Your task to perform on an android device:  I want to view the recipe for Welsh Cakes in the kitchen stories app.
Image 0: 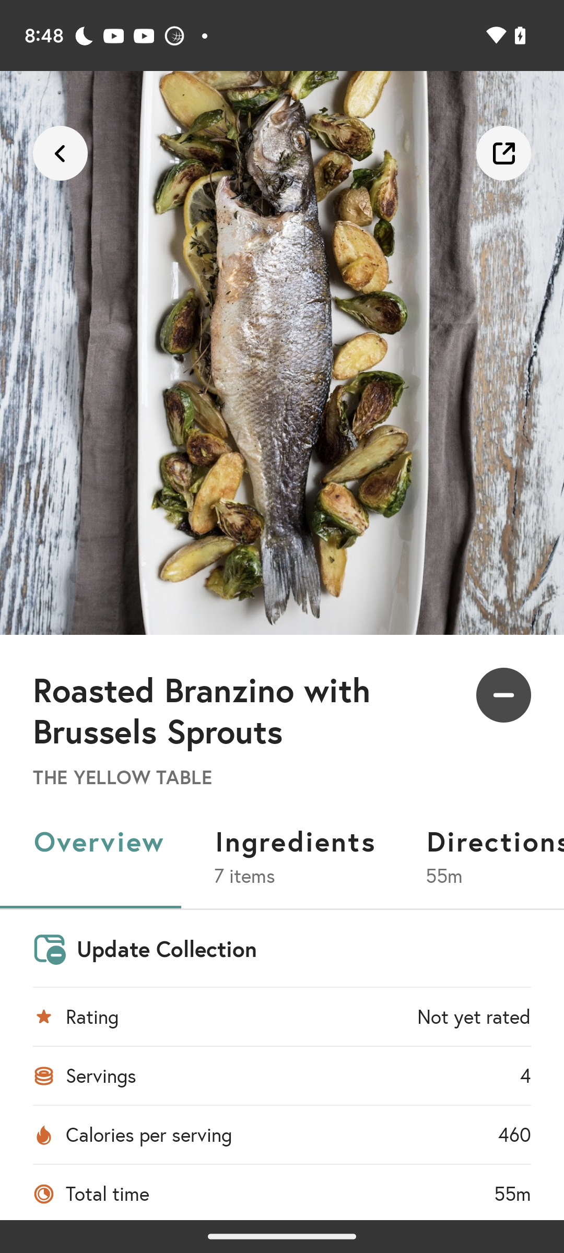
Open kitchen stories app
Step 0: open app "Kitchen Stories"
Image 1: 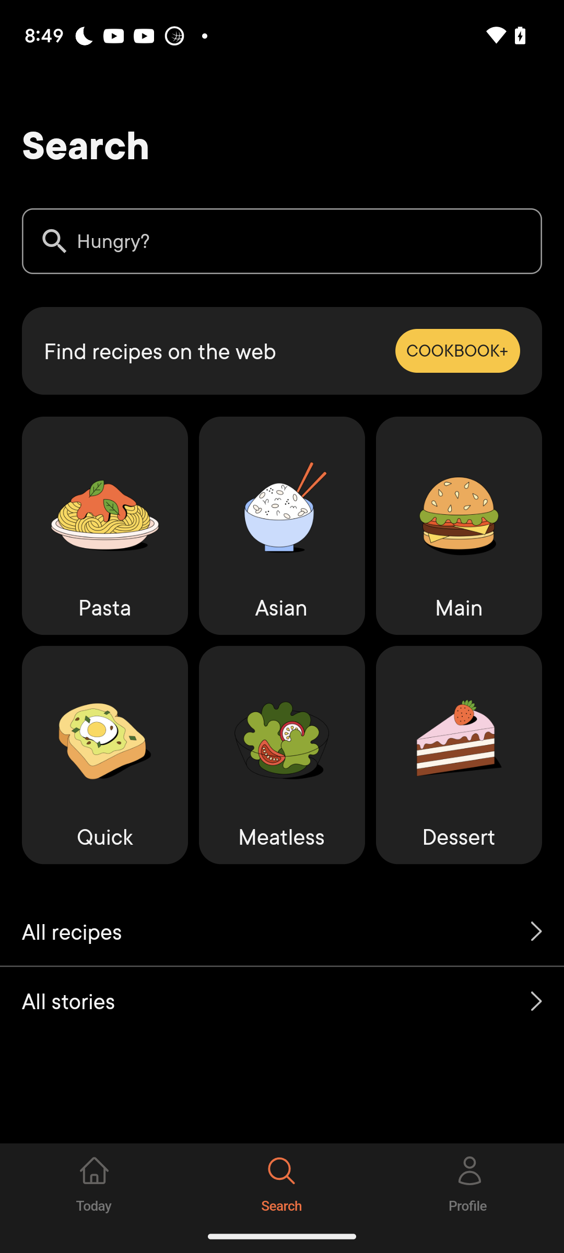
Click on the search bar
Step 1: click (282, 241)
Image 2: 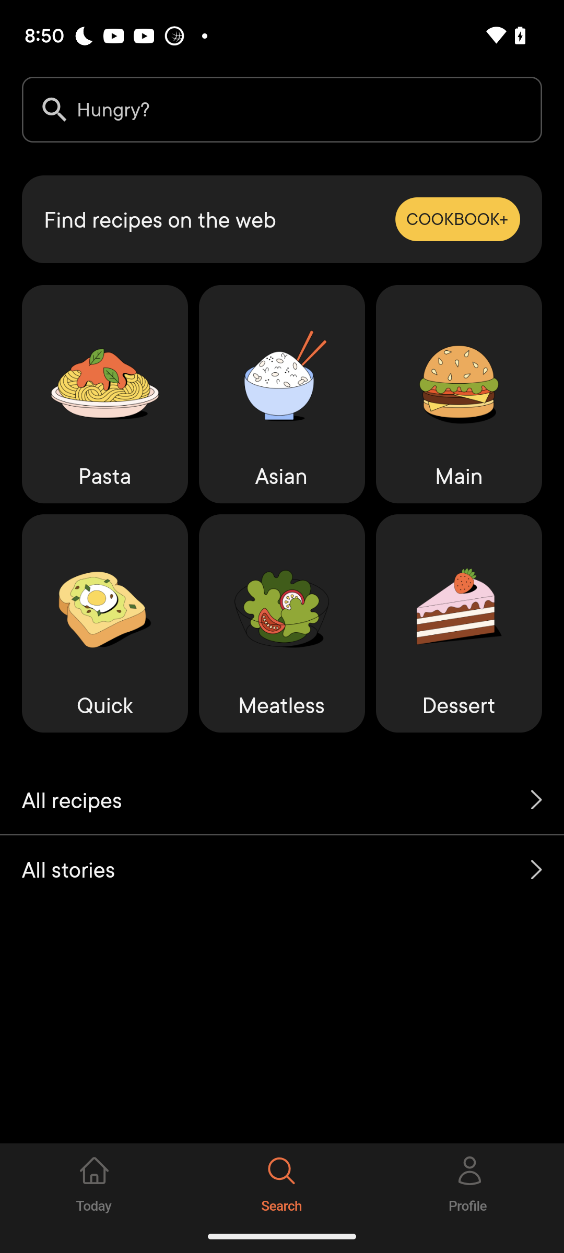
Click on the search bar
Step 2: wait
Image 4: 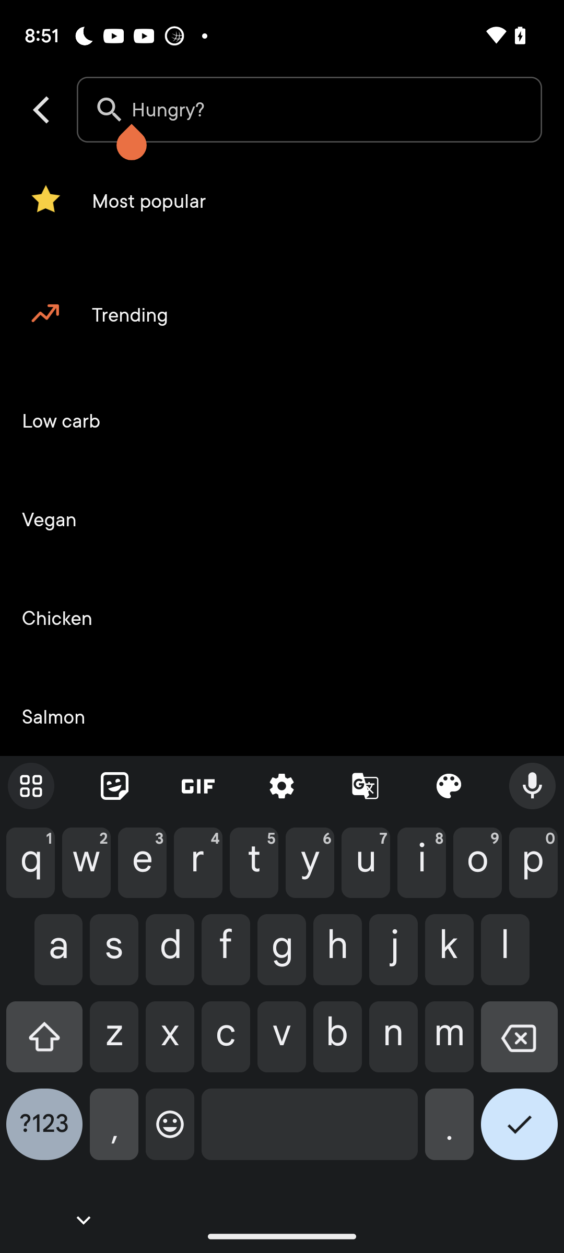
Enter Welsh cakes in the search bar
Step 4: type "Welsh cakes"
Image 5: 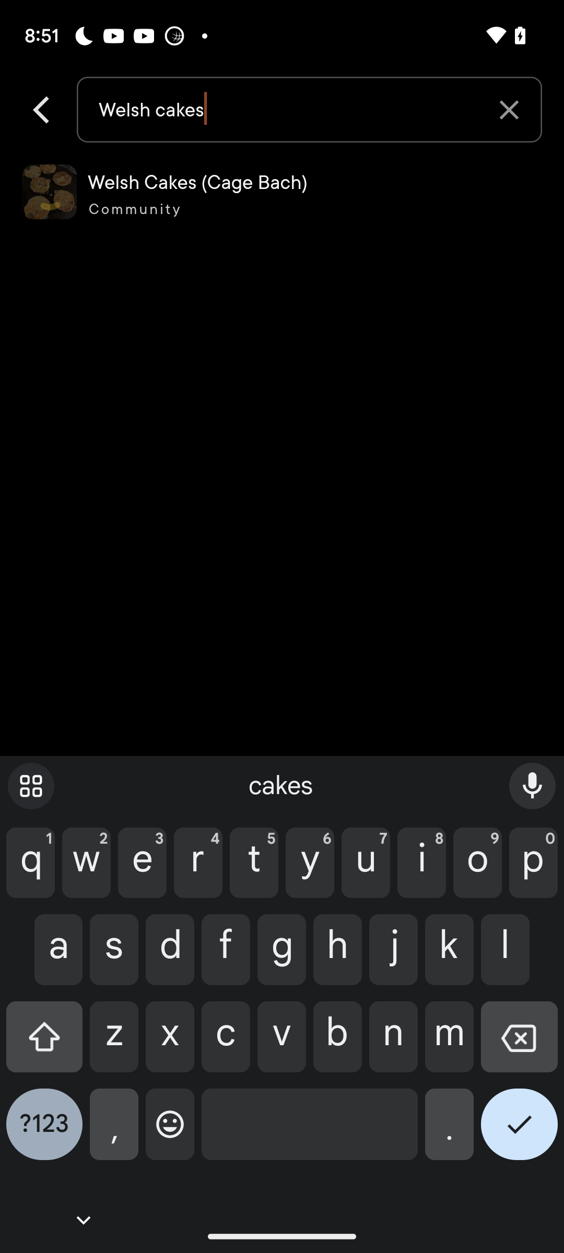
Click on first search result 
Step 5: wait